Your task to perform on an android device: I want to change my Duolingo app settings so that I can learn lessons easily.
Image 0: 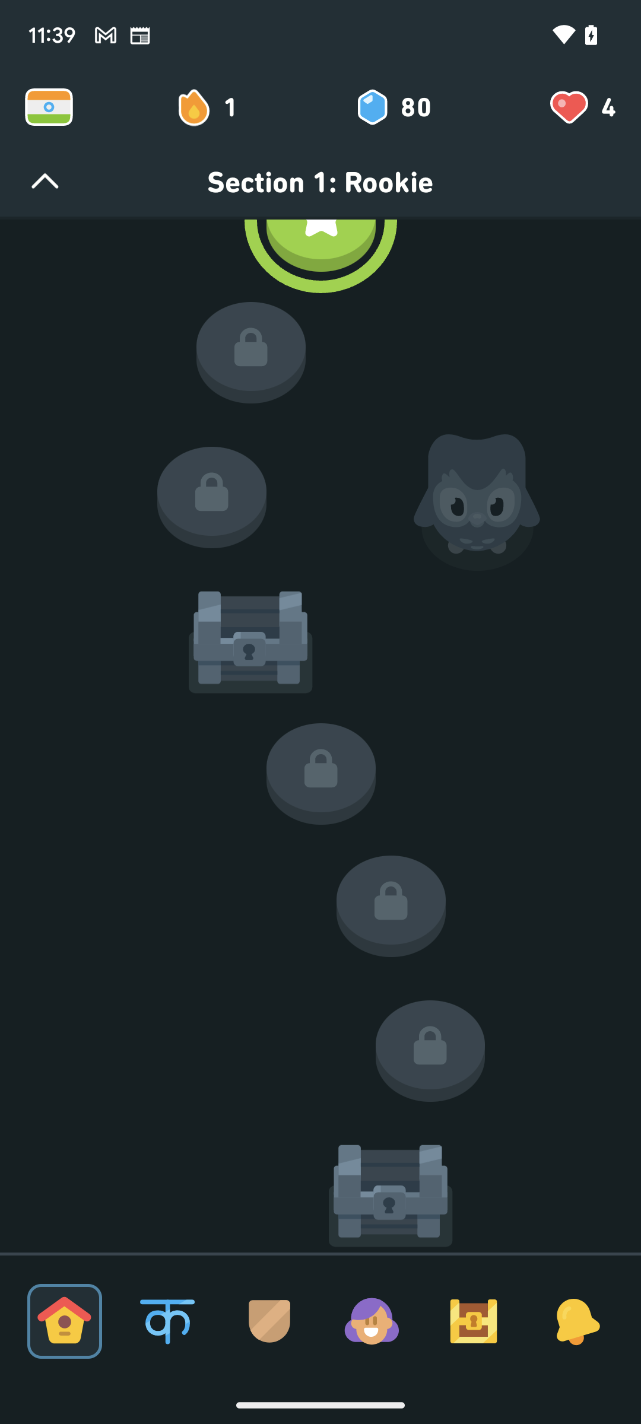
Click on the Profile icon on the bottom of the screen.
Step 0: click (372, 1321)
Image 1: 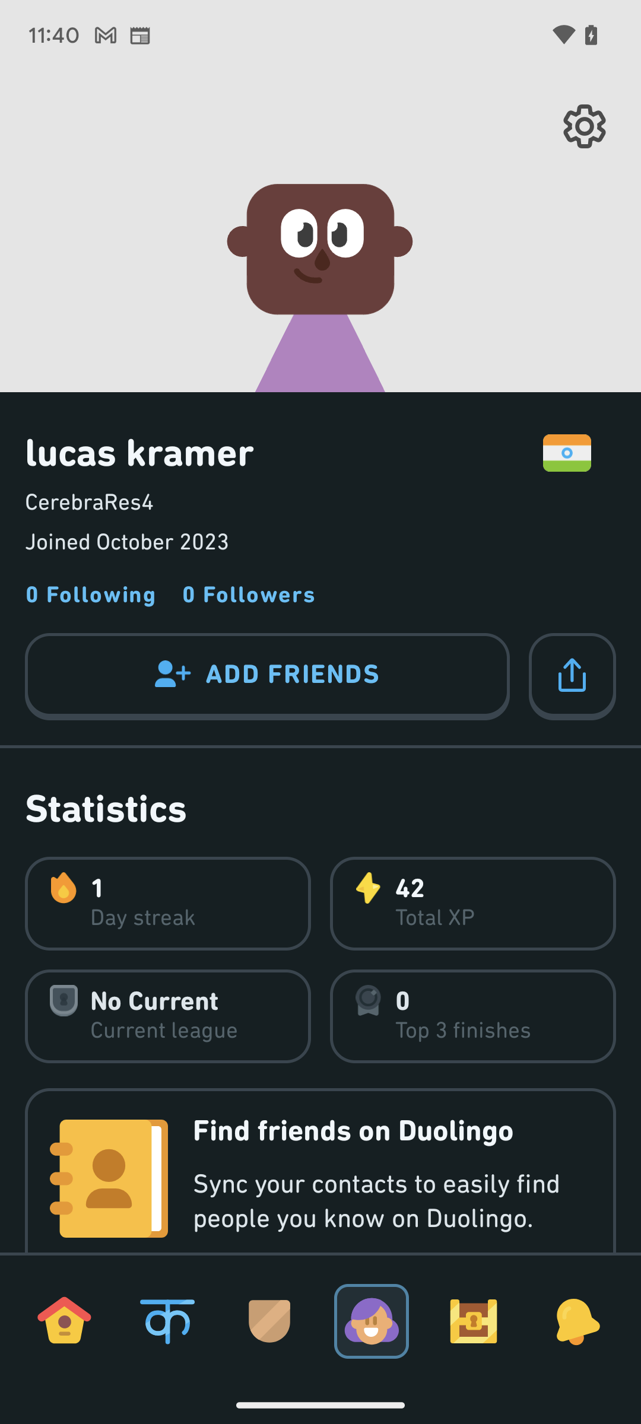
Click on the Settings on the top right corner of the screen.
Step 1: click (584, 126)
Image 2: 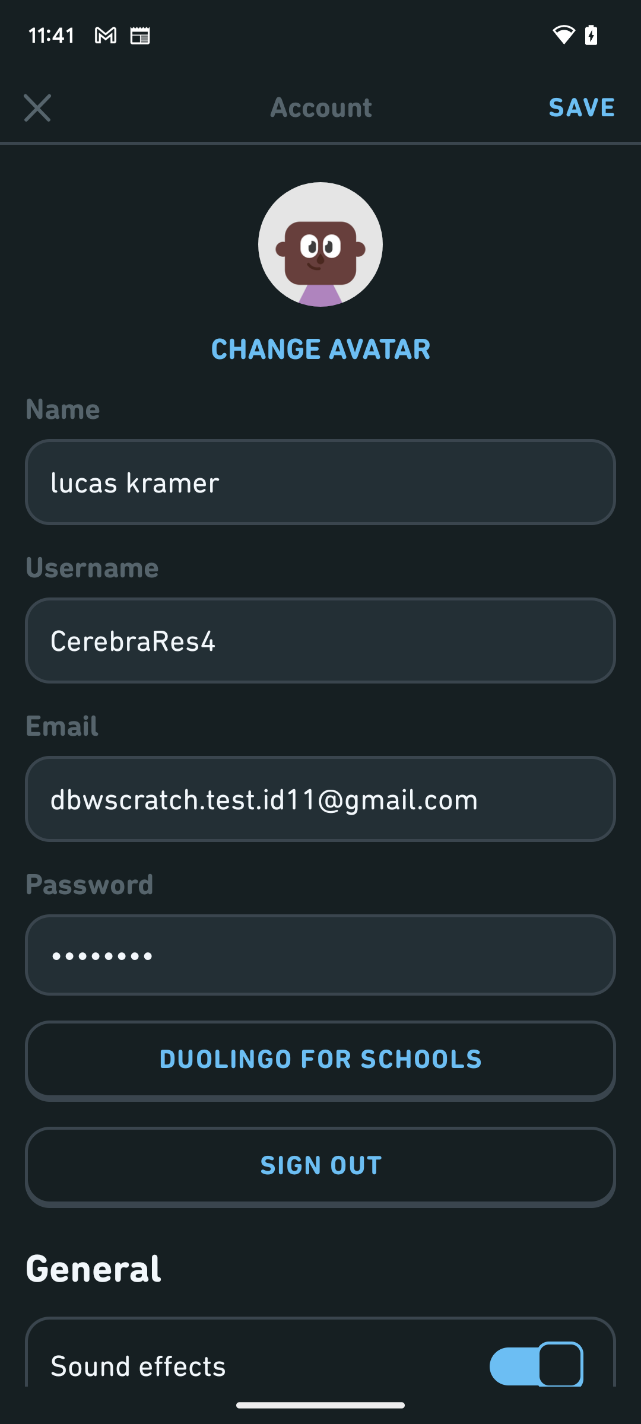
Click on the Sound effects button on the bottom of the screen.
Step 2: click (540, 1364)
Image 3: 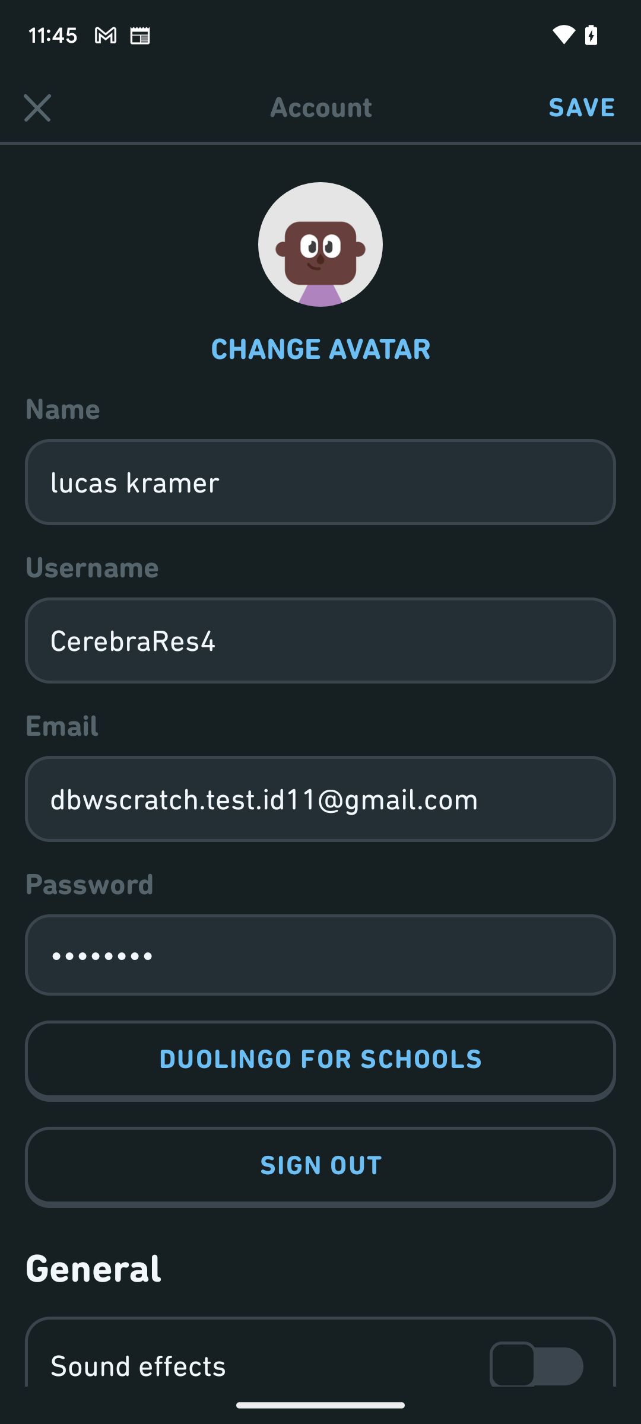
Click on the save button on the top right corner of the screen.
Step 3: click (582, 107)